Your task to perform on an android device: Today is my week off, so I am planning to cook my husband's favorite Italian food for him, so search for the "Italian food recipes" for me on the Vimeo app.
Image 0: 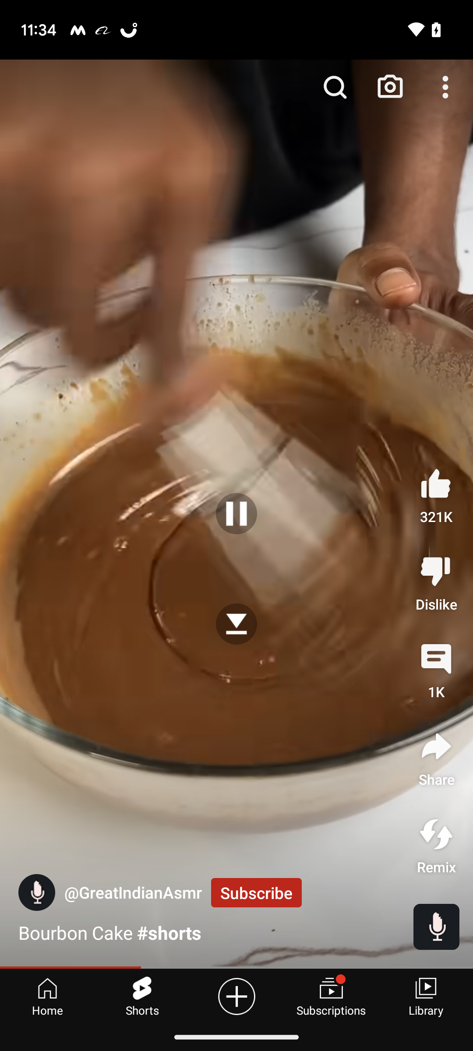
Open the Vimeo app.
Step 0: open app "Vimeo"
Image 1: 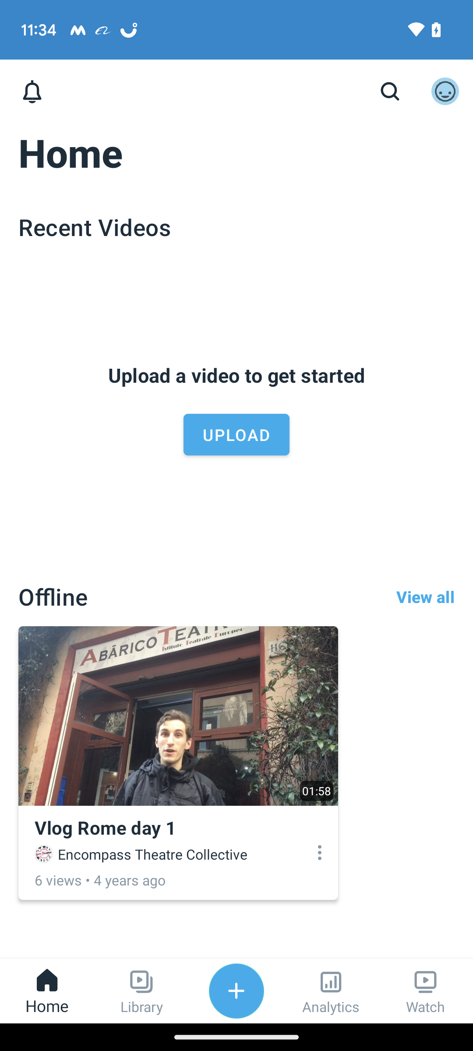
click on the search icon at the top right corner.
Step 1: click (390, 92)
Image 2: 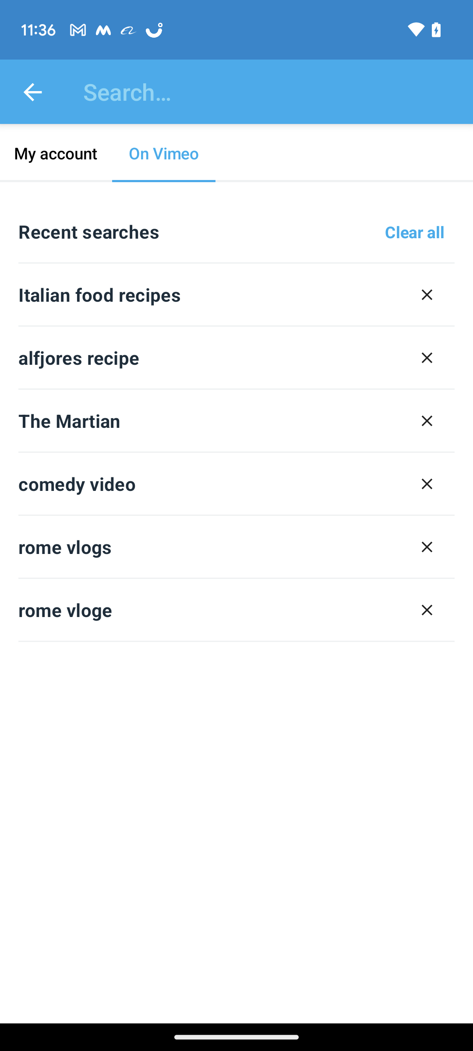
click on the search box at the top.
Step 2: click (275, 92)
Image 4: 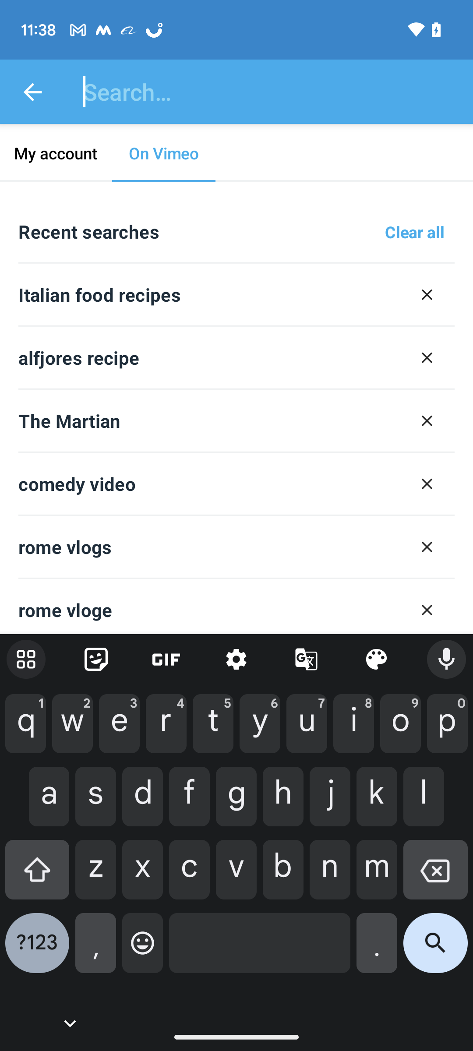
Type Italian food Recipes in the search box.
Step 4: type "Italian food Recipes "
Image 5: 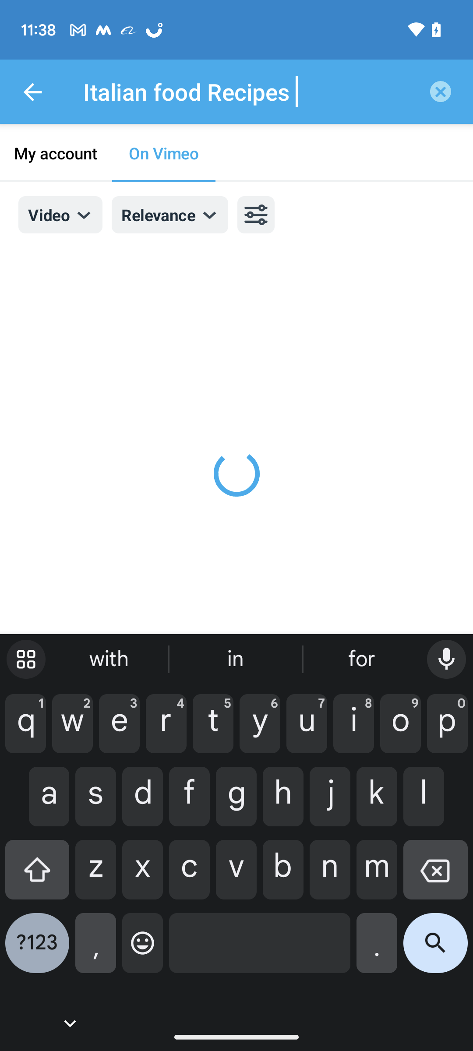
click on the search icon at the bottom right corner of the keyboard.
Step 5: click (435, 950)